Your task to perform on an android device: On the Flipkart app, view my cart to further proceed to buy the product I have added.
Image 0: 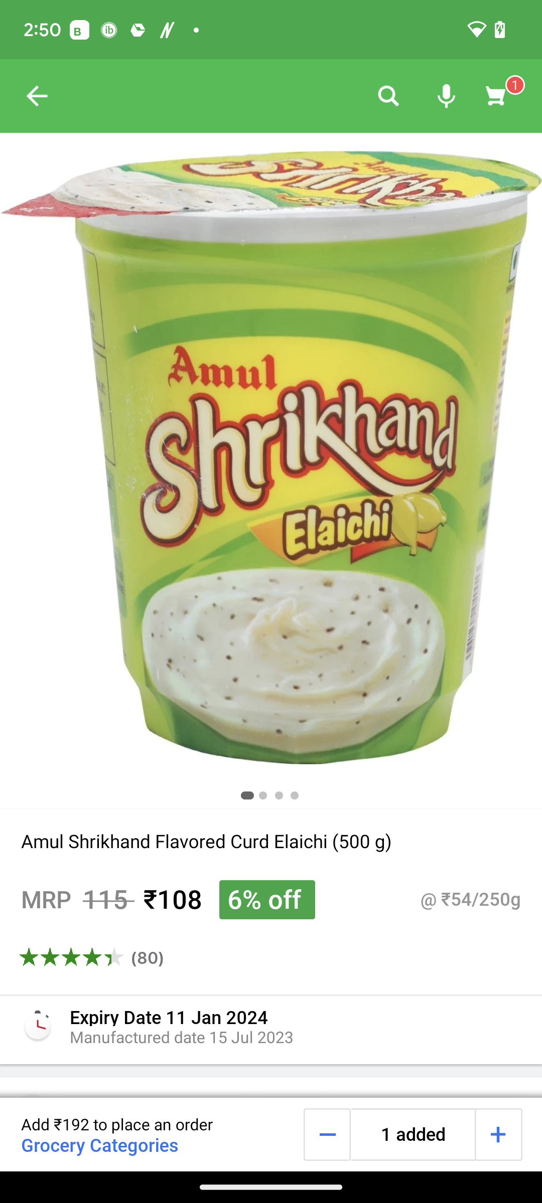
Click on the cart icon at the top right corner of the screen.
Step 0: click (503, 96)